Your task to perform on an android device: I am planning to change wiring in my home, and for that, I needed drill machine, so search for "Drill Machine" on the IndustryBuying app.
Image 0: 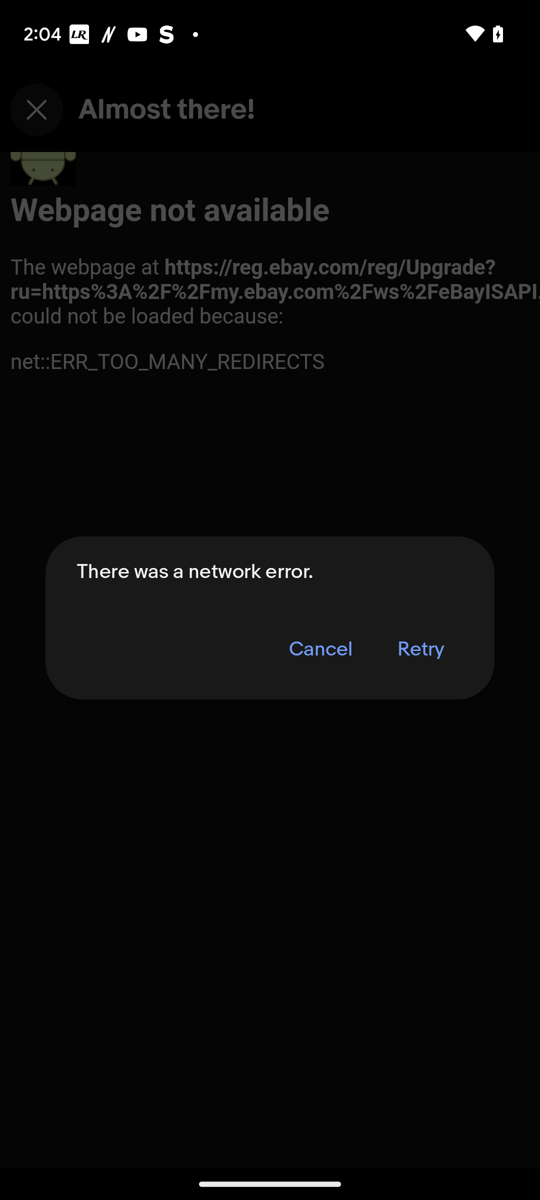
Open the Industrybuying app.
Step 0: open app "Industrybuying"
Image 1: 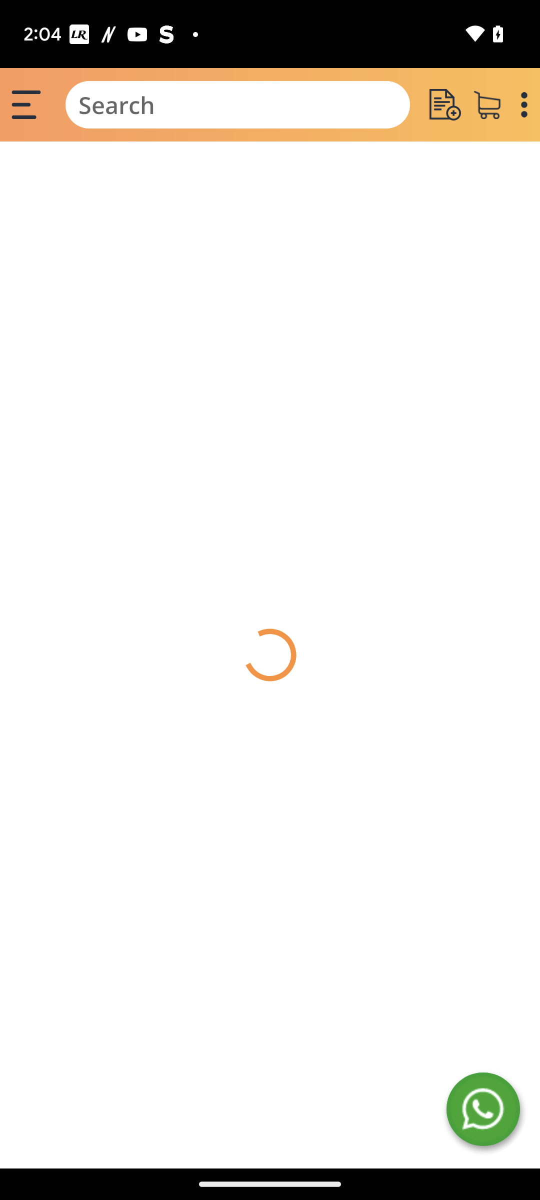
Click on the search box.
Step 1: click (237, 104)
Image 2: 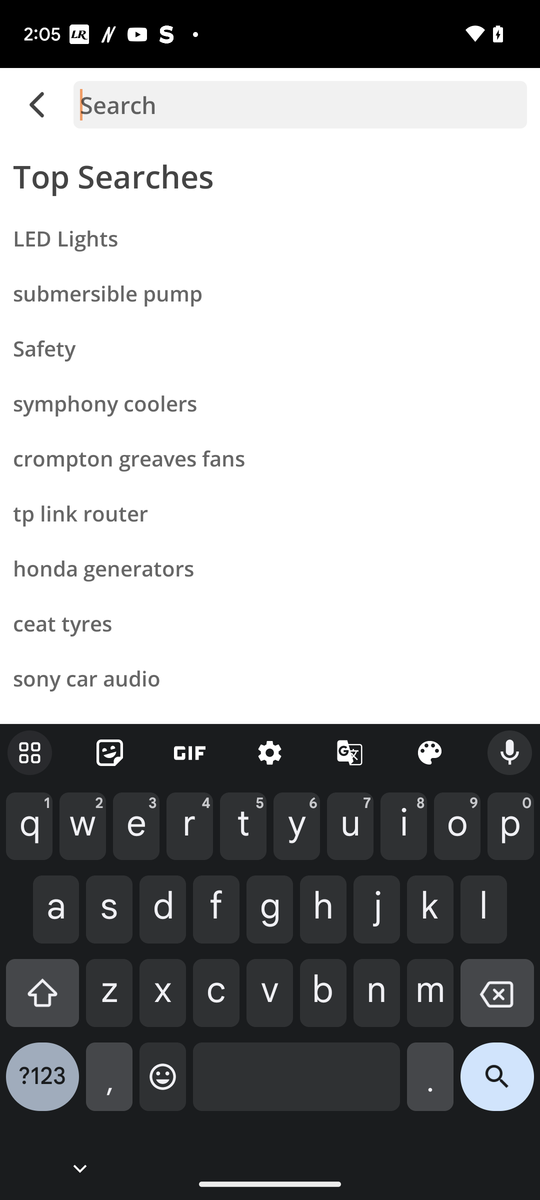
Type Drill Machine in the search box.
Step 2: type "Drill Machine"
Image 3: 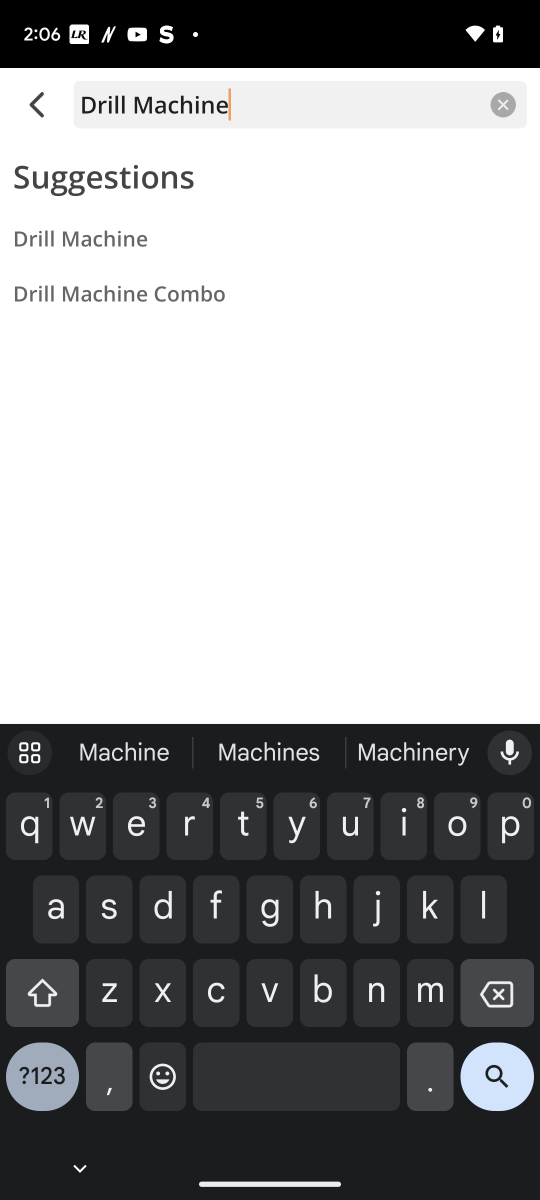
Click on the search icon at the bottom right corner of the keyboard.
Step 3: click (497, 1084)